Your task to perform on an android device: I want to add this item to cart
Image 0: 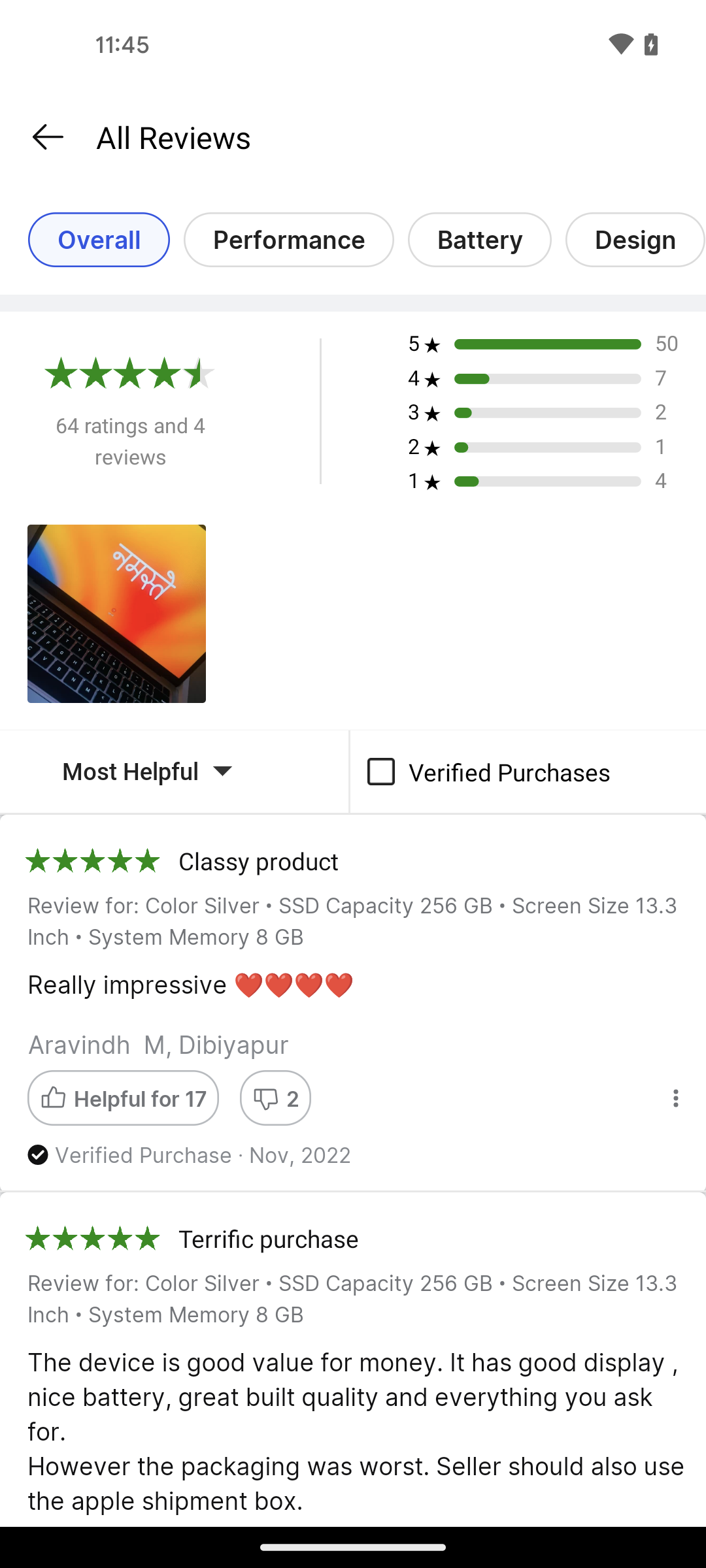
scroll up
Step 0: scroll up
Image 1: 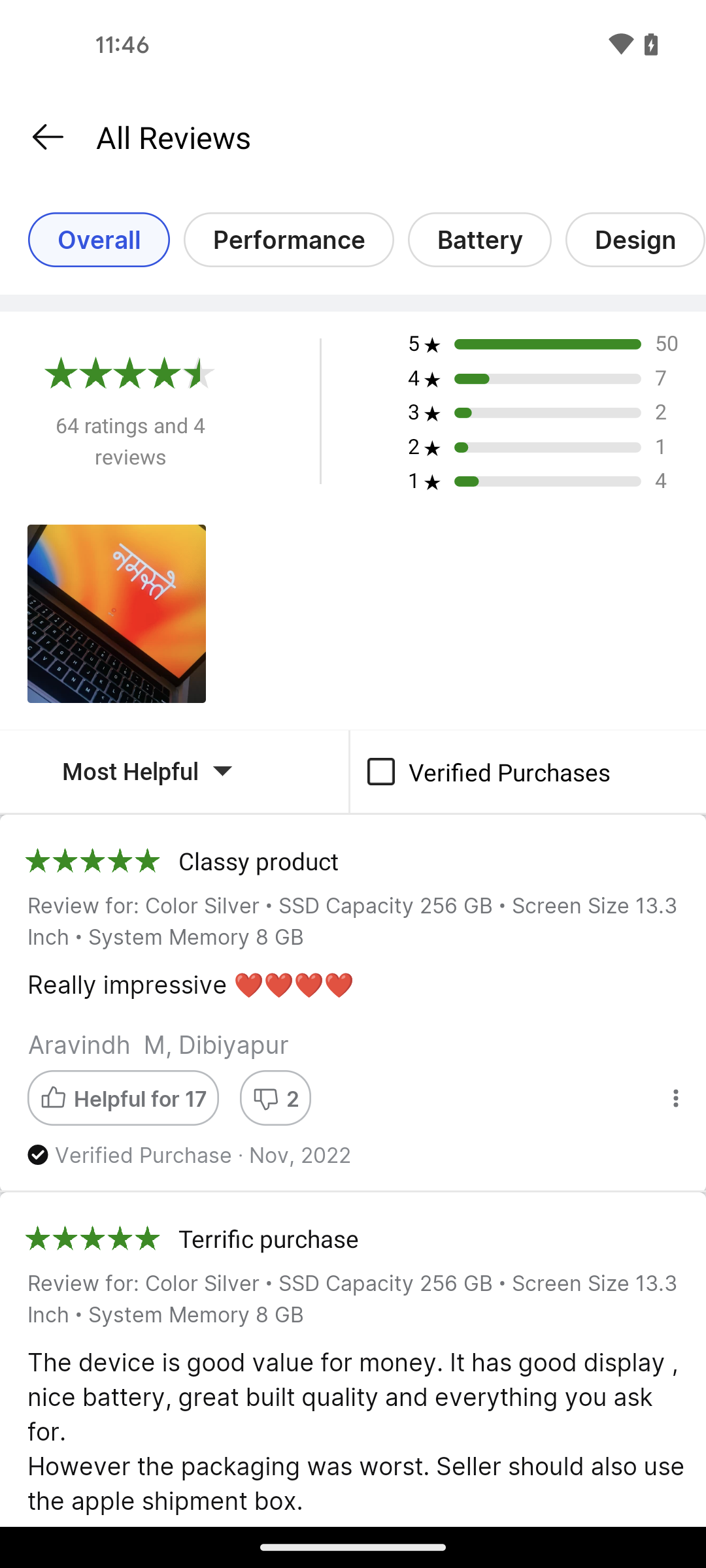
go back
Step 1: press back button
Image 2: 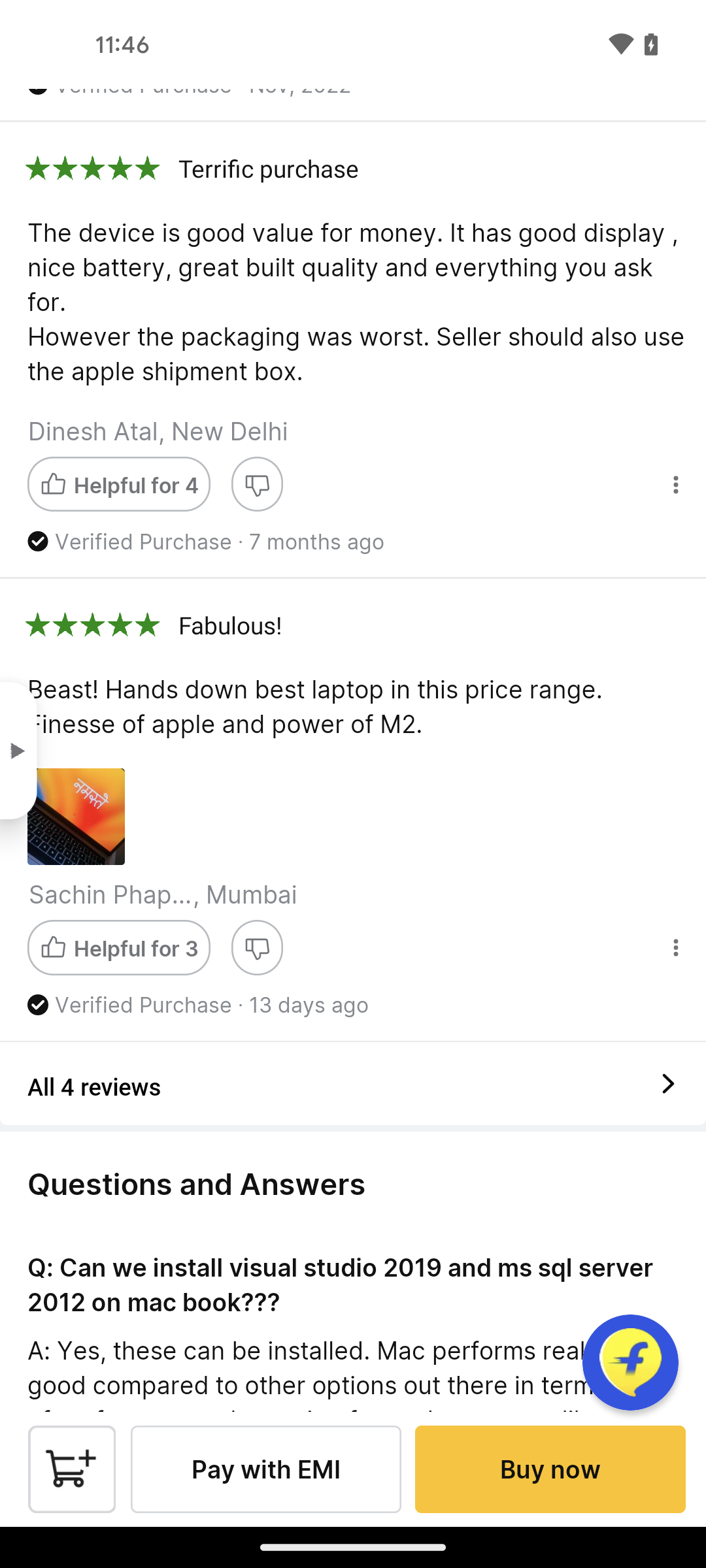
scroll up
Step 2: scroll up
Image 3: 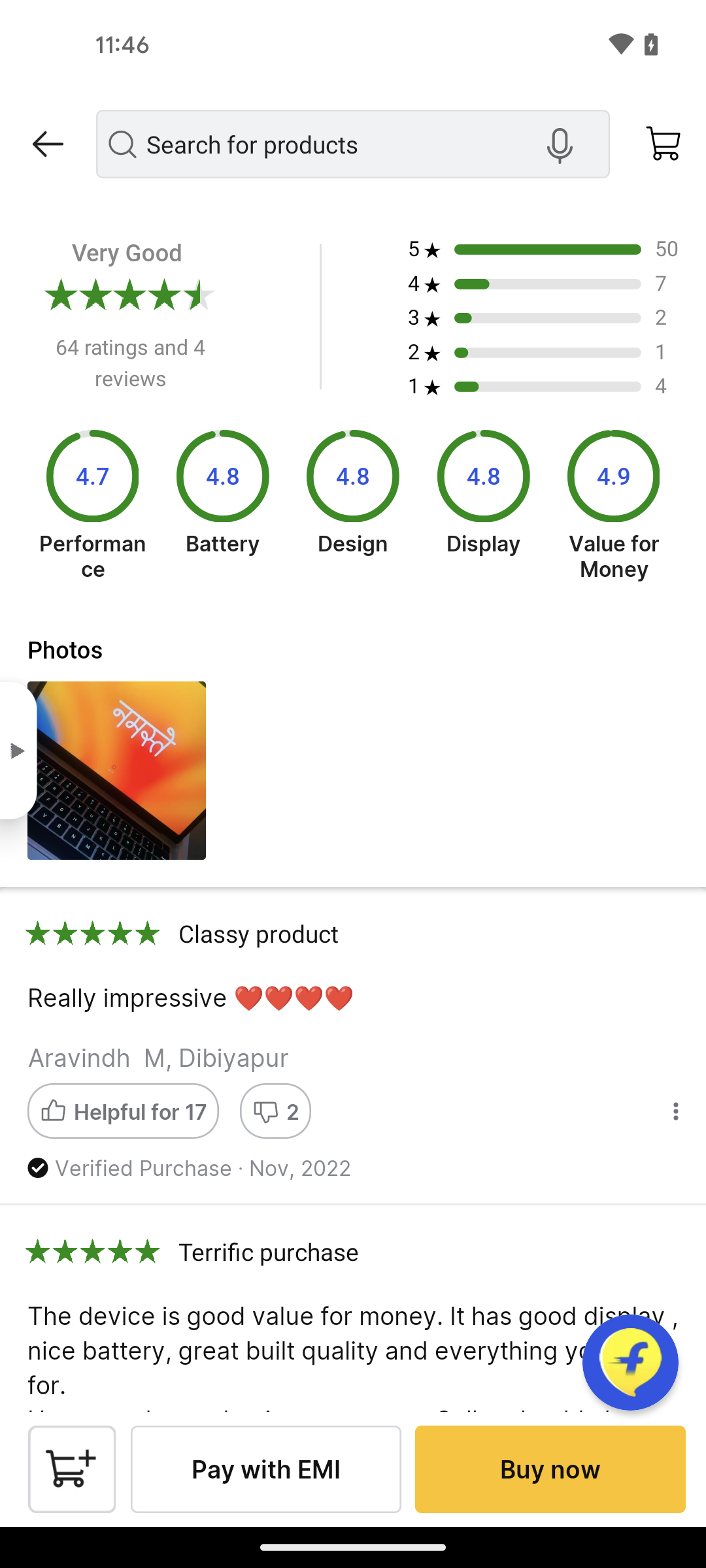
scroll up
Step 3: scroll up
Image 4: 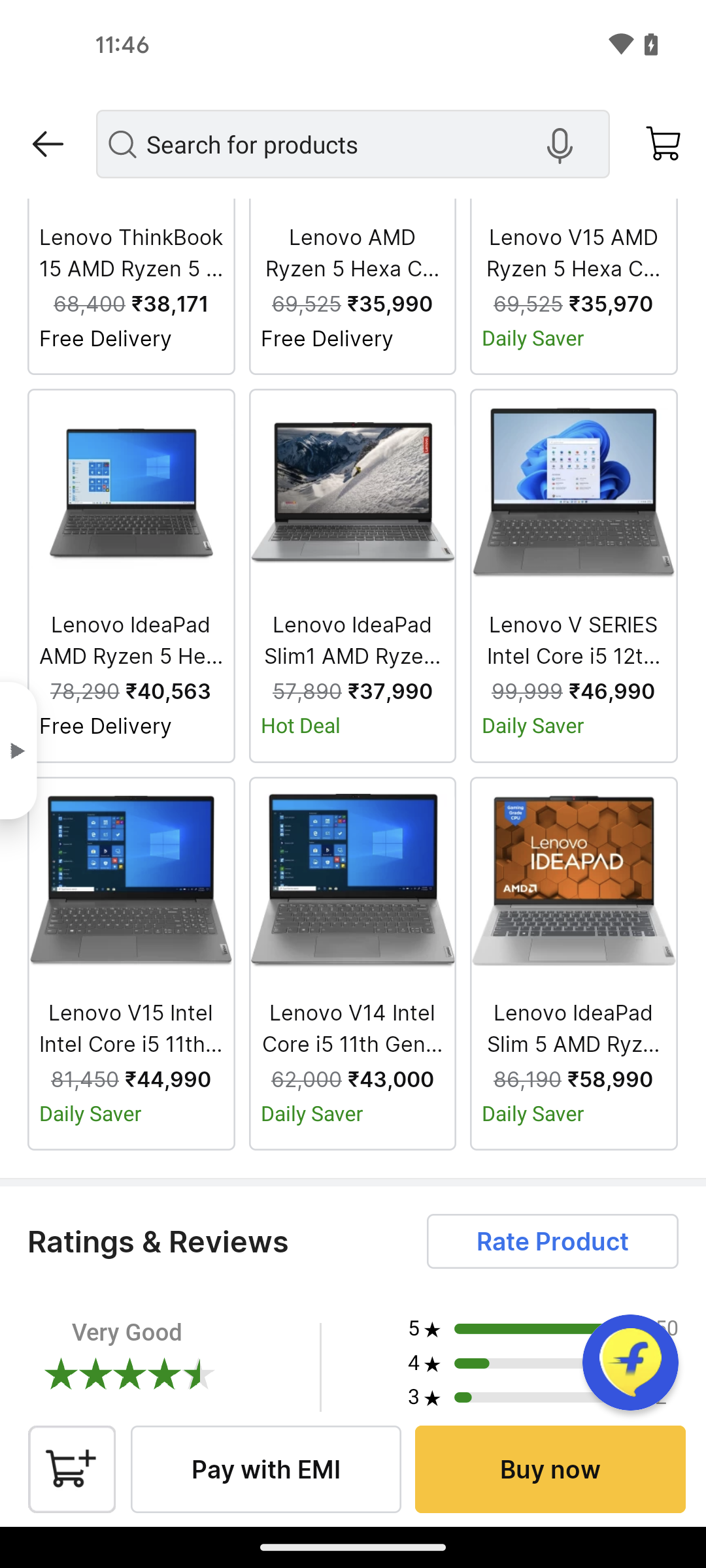
scroll up
Step 4: scroll up
Image 5: 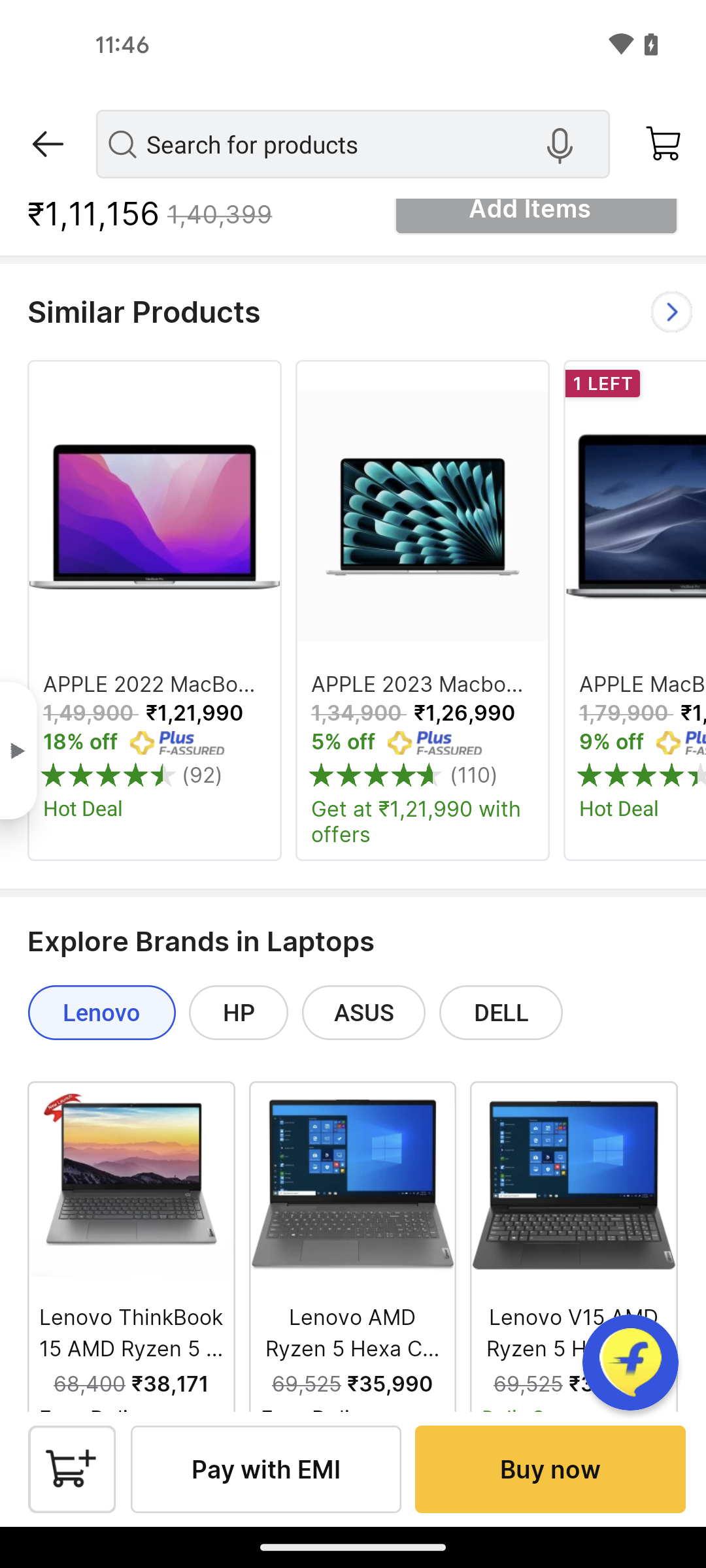
scroll up
Step 5: scroll up
Image 6: 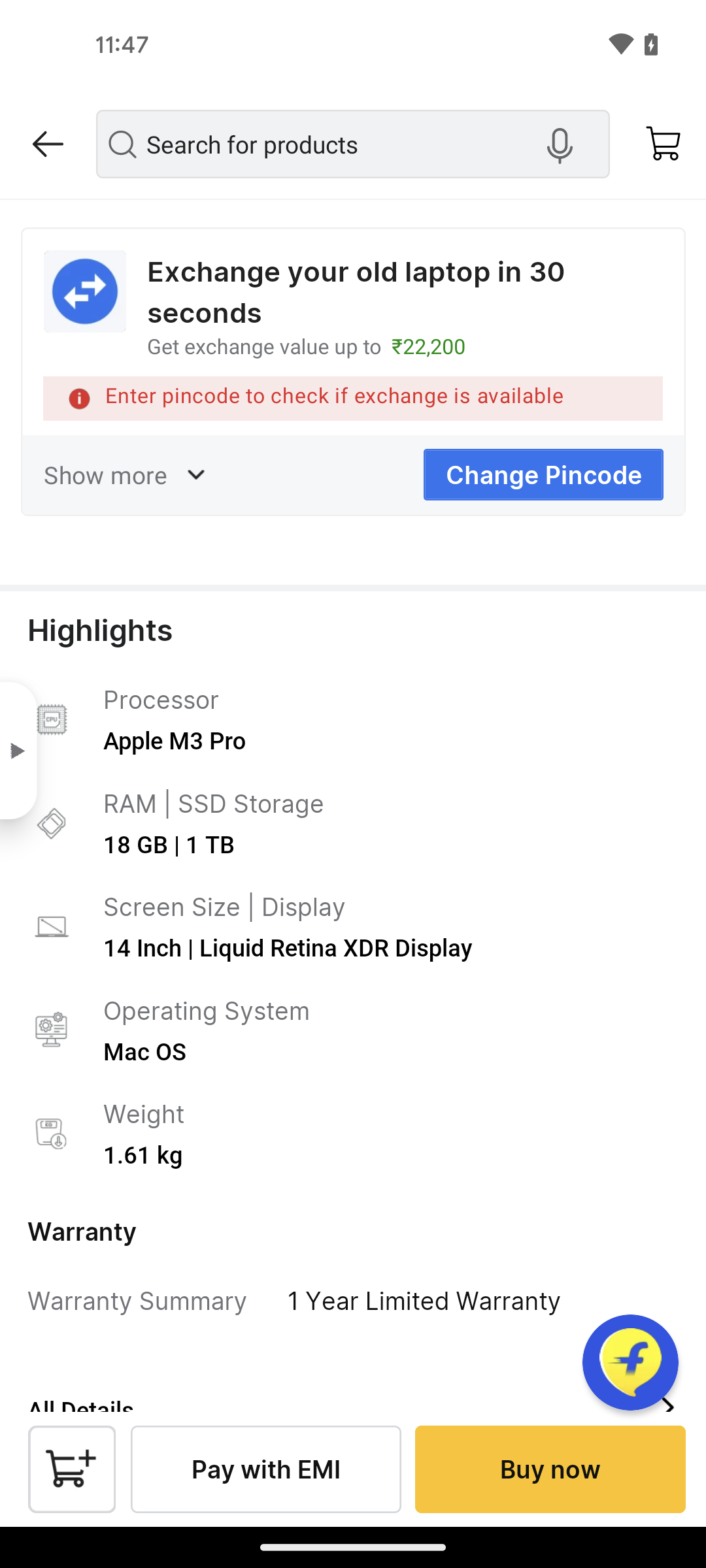
scroll up
Step 6: scroll up
Image 7: 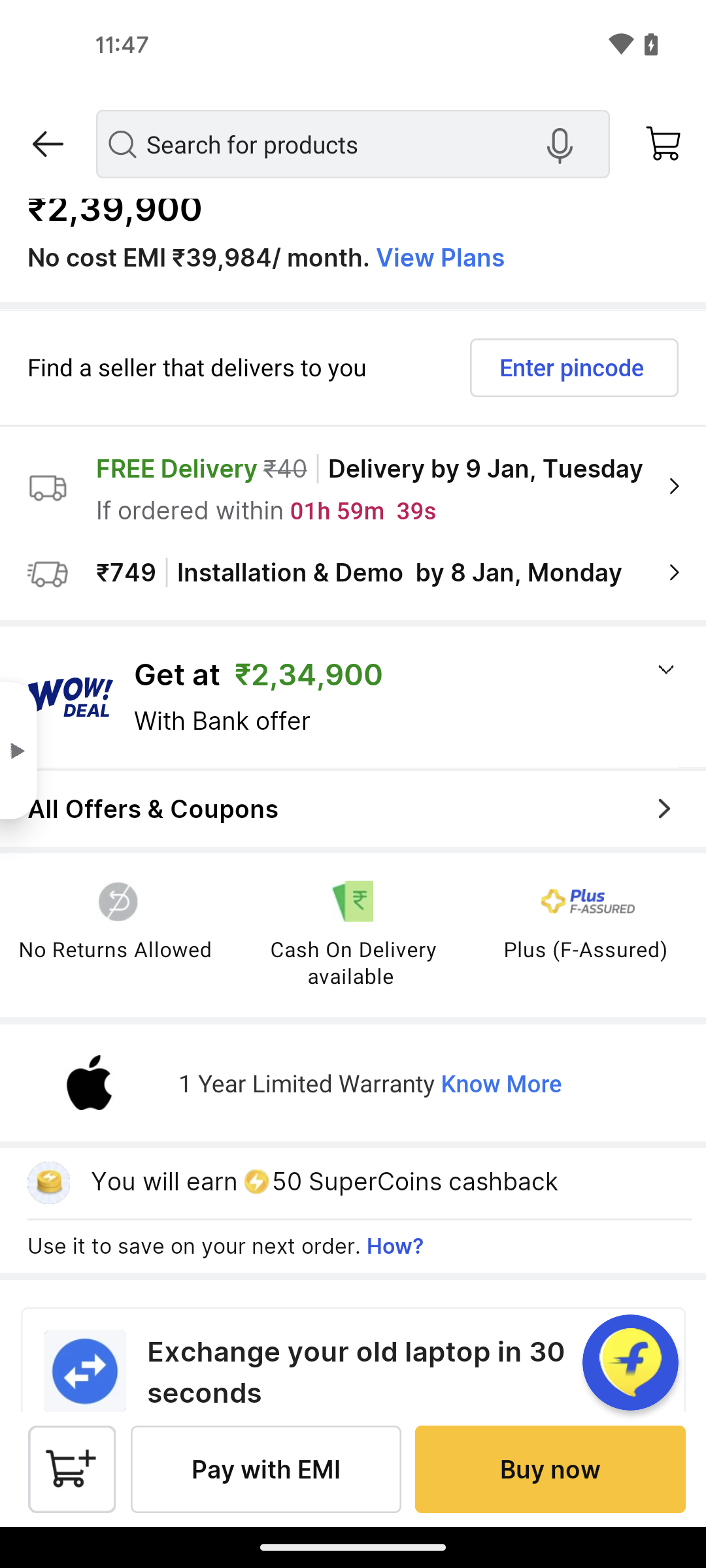
scroll up
Step 7: scroll up
Image 8: 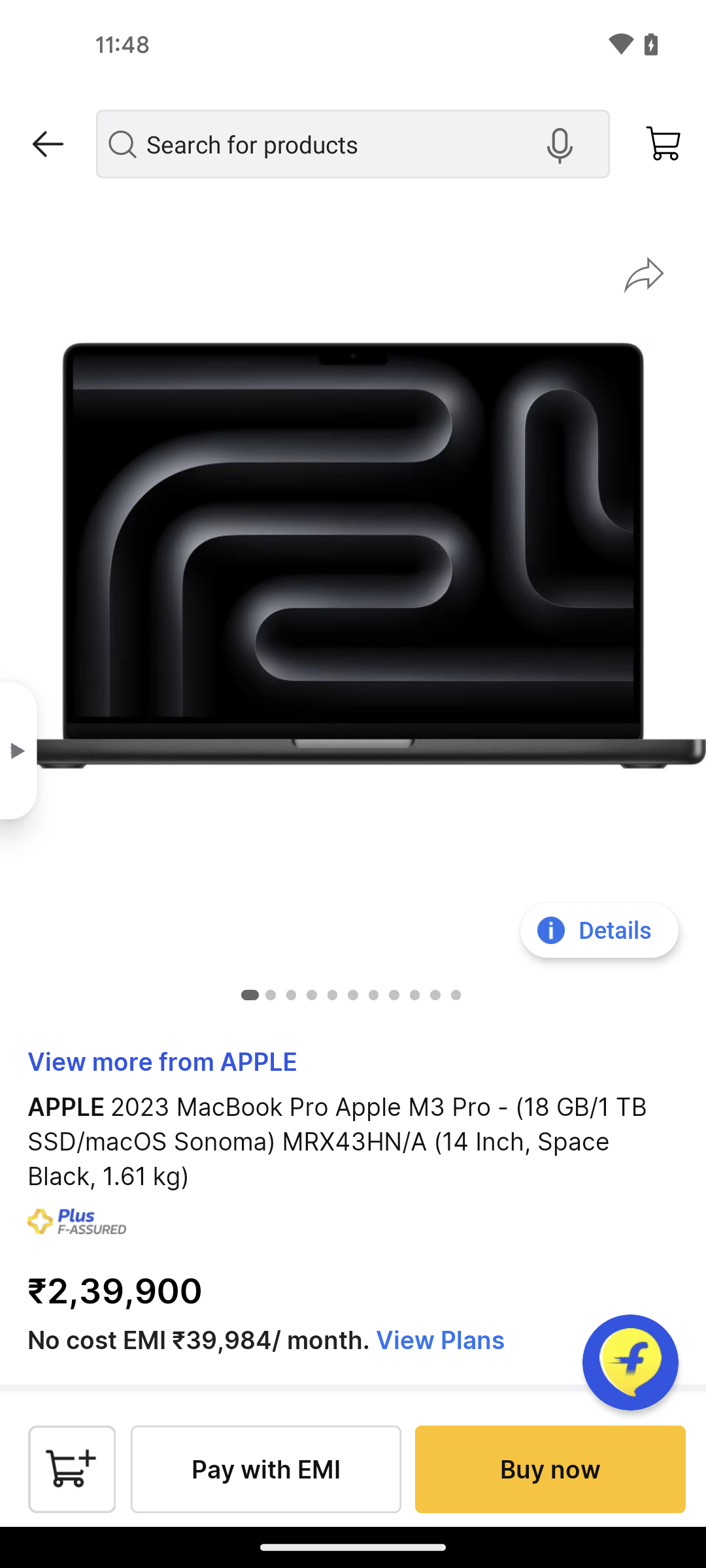
click on add to cart icon
Step 8: click (67, 1477)